Your task to perform on an android device: In the Recorder app, I want to share a recording Titled Thoughts of the day in the form of an audio file with Janedbwpersonatest@gmail.com via the Gmail app.
Image 0: 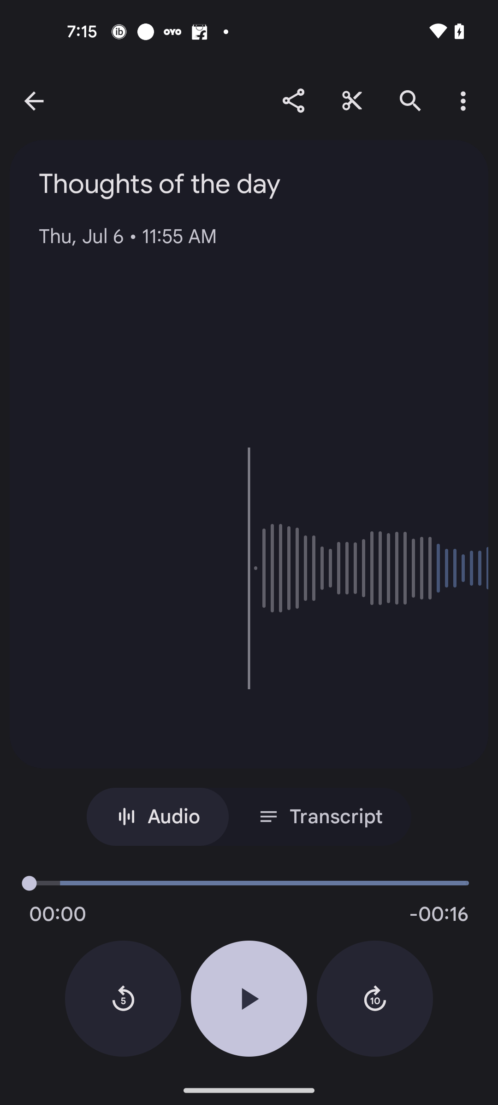
Click on the share icon
Step 0: click (293, 100)
Image 1: 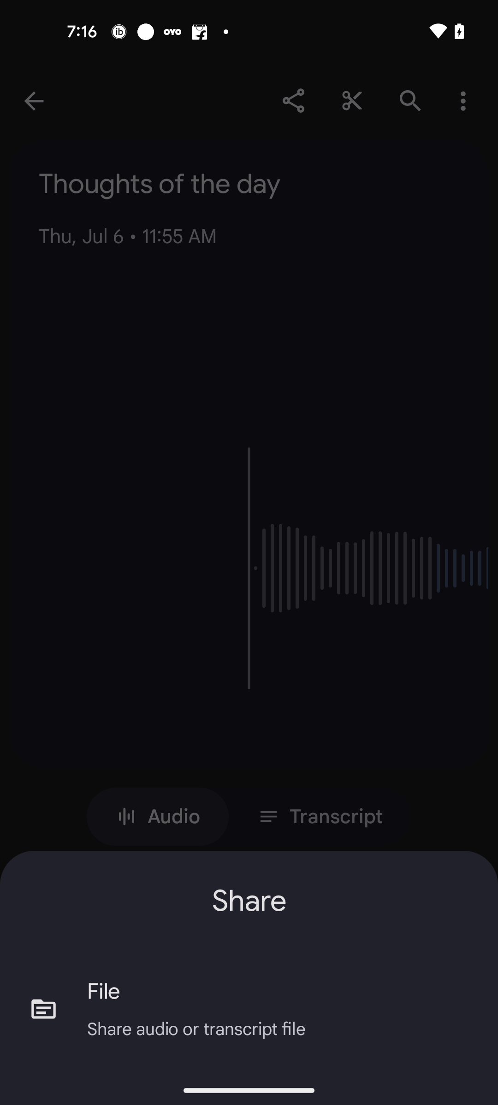
Click on the file option
Step 1: click (283, 991)
Image 3: 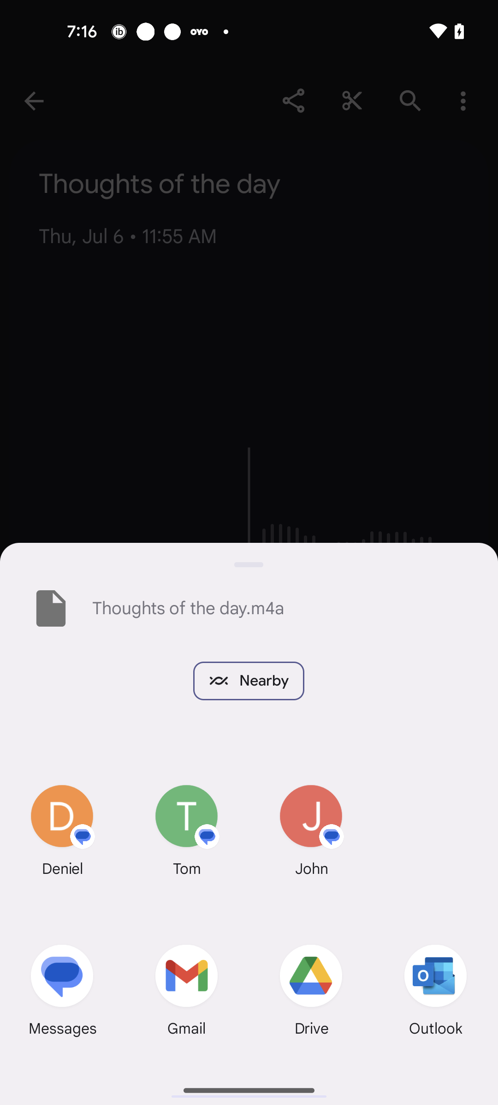
Select the Gmail app
Step 3: click (185, 984)
Image 4: 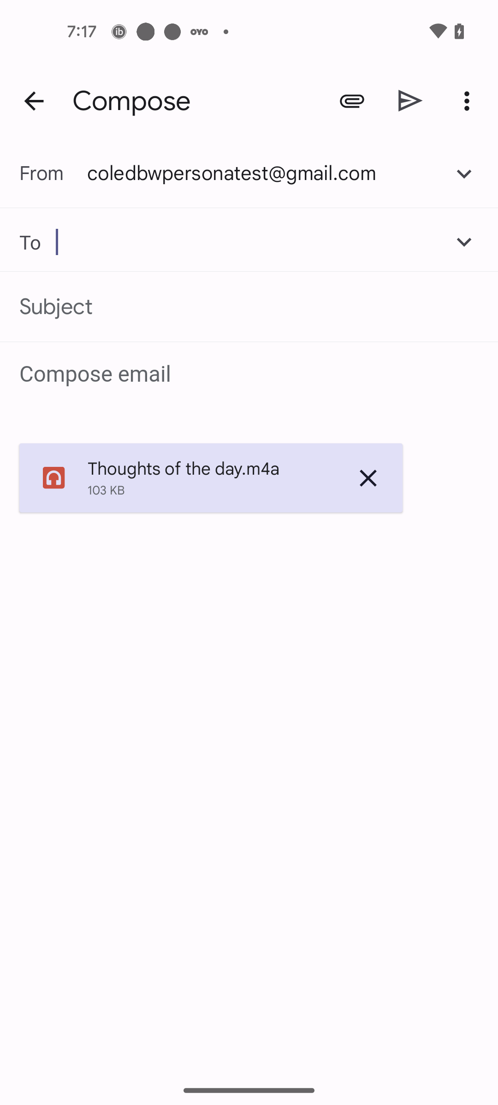
Enter the Email ID Janedbwpersonatest@gmail.com
Step 4: type "Janedbwpersonatest@gmail.com"
Image 5: 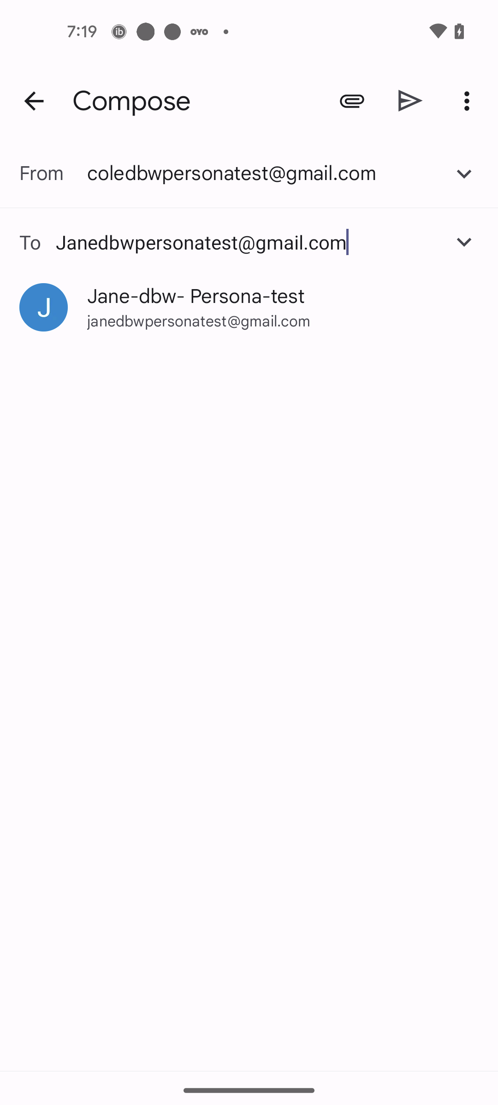
Select the suggested Email ID
Step 5: click (196, 296)
Image 6: 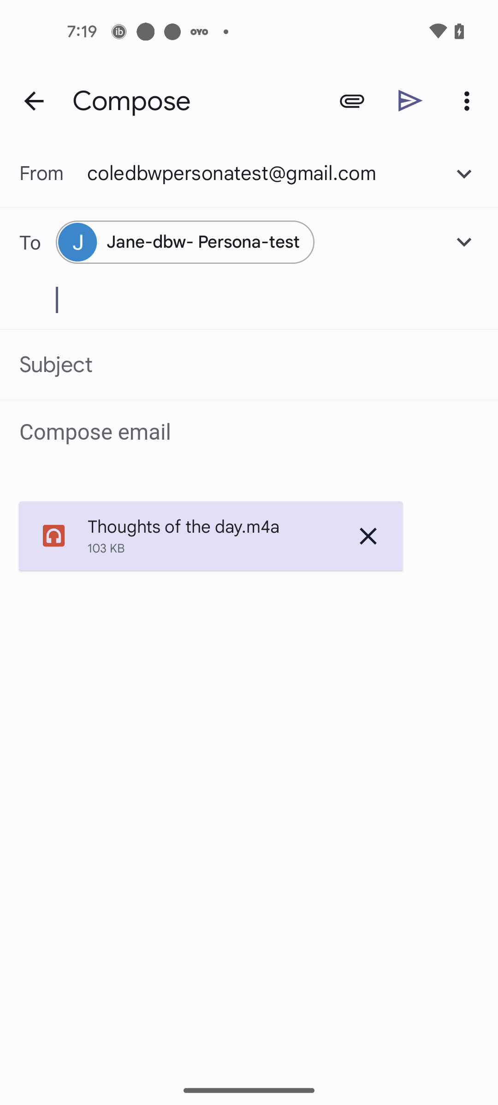
Click on the send icon
Step 6: click (410, 100)